Your task to perform on an android device: In the Kayak app, Search for The Mama Shelter Los Angeles Hotel. From September 1, 2023, to September 5, 2023, and reserve the City room (Medium Mama).
Image 0: 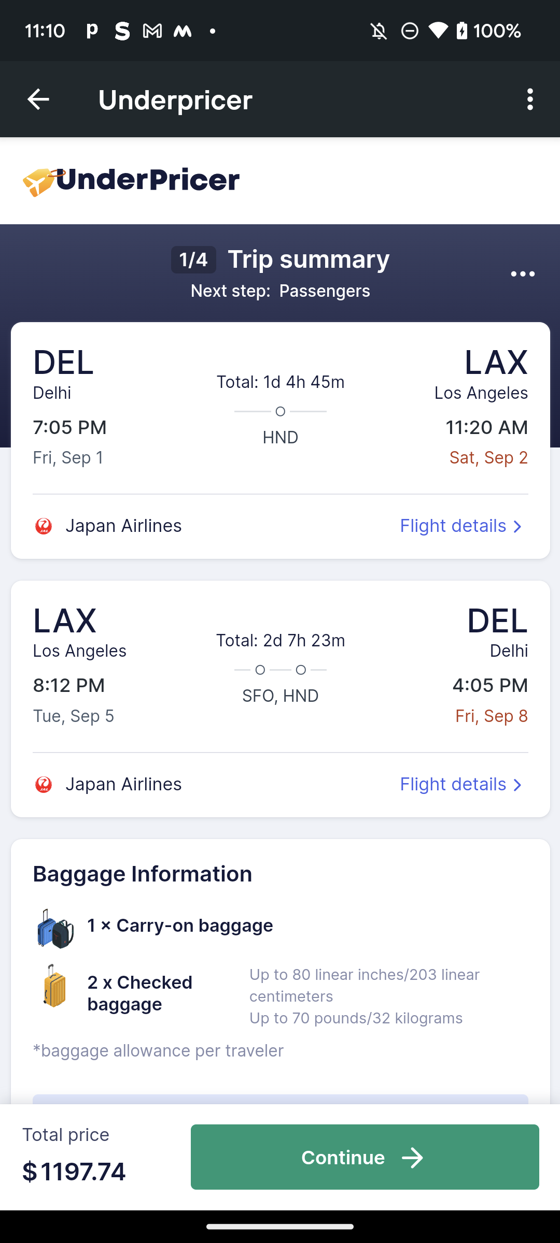
Click on the Arrow at the top-left of the screen
Step 0: click (38, 99)
Image 2: 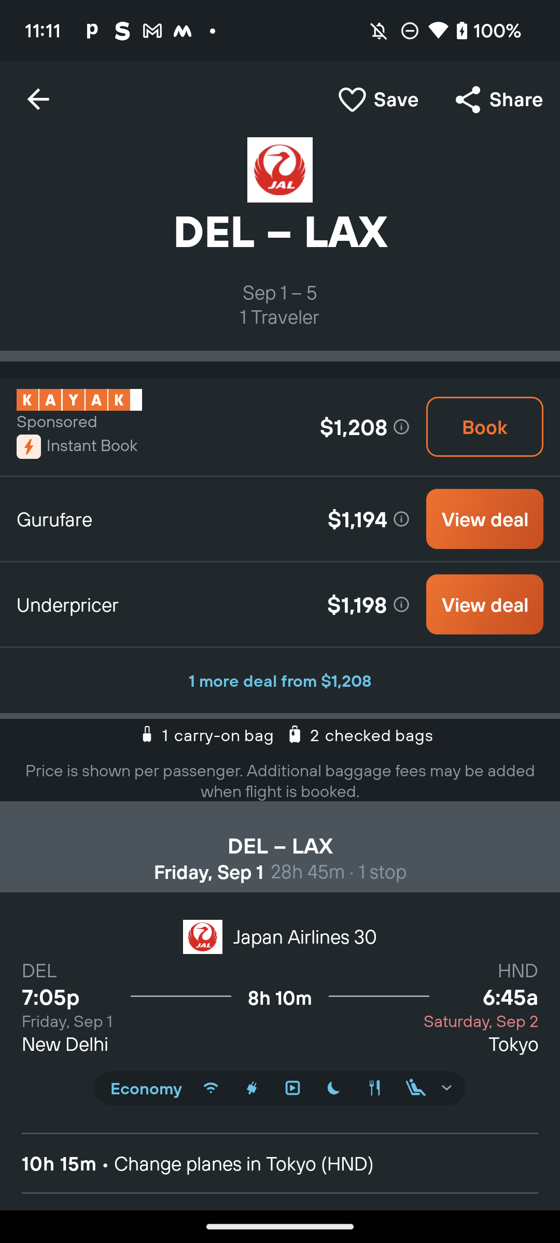
Go back to the Home screen
Step 2: press back button
Image 3: 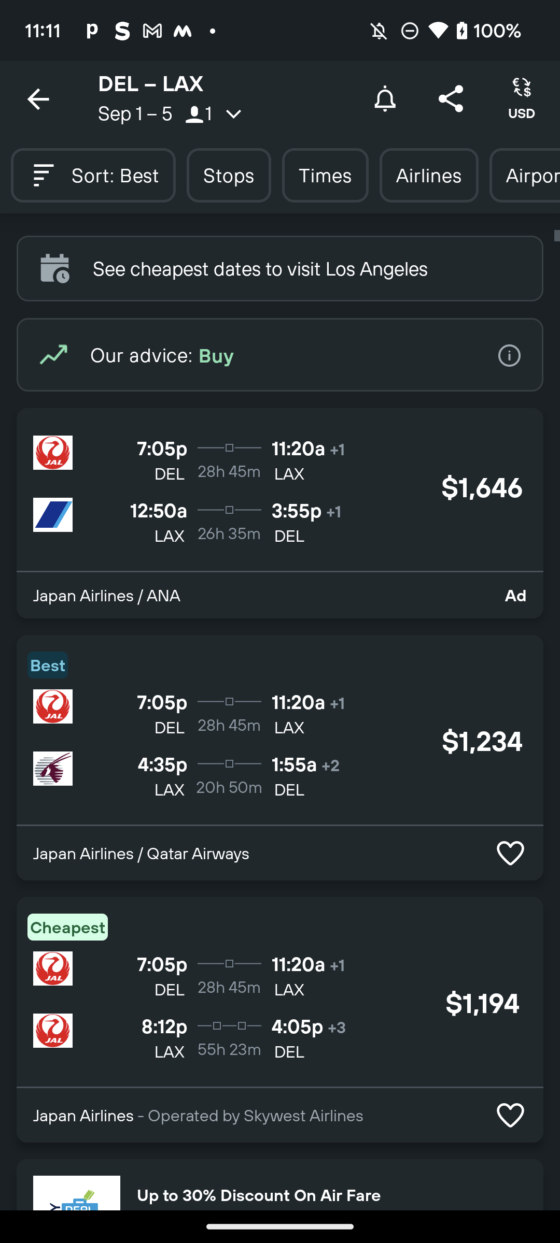
Go back to the Home screen
Step 3: press back button
Image 5: 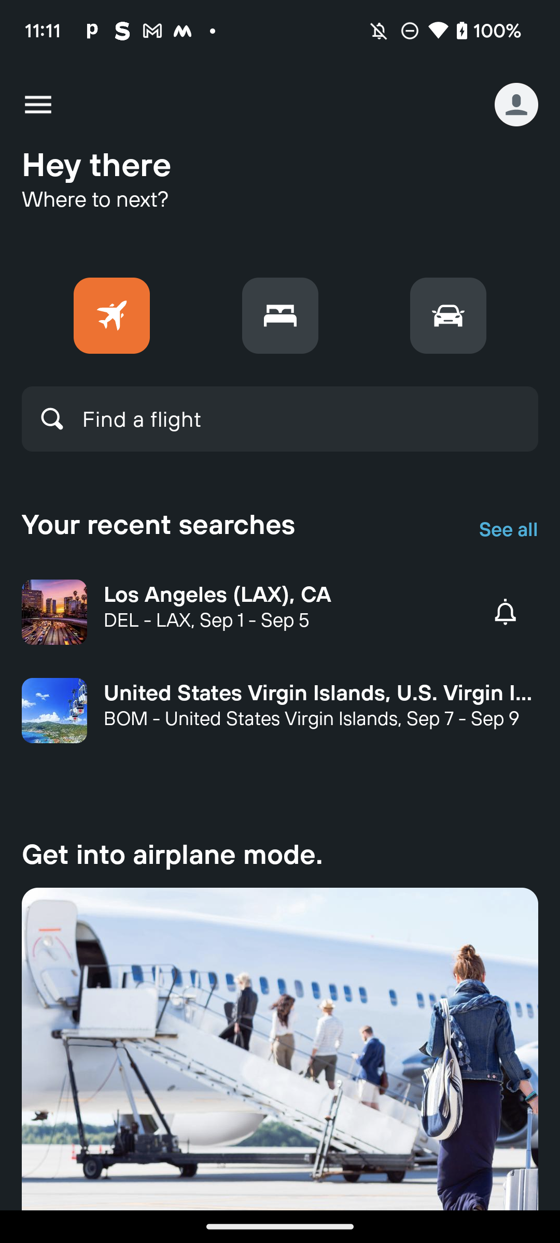
Click on the Bed icon at the top-middle of the screen
Step 5: click (280, 315)
Image 6: 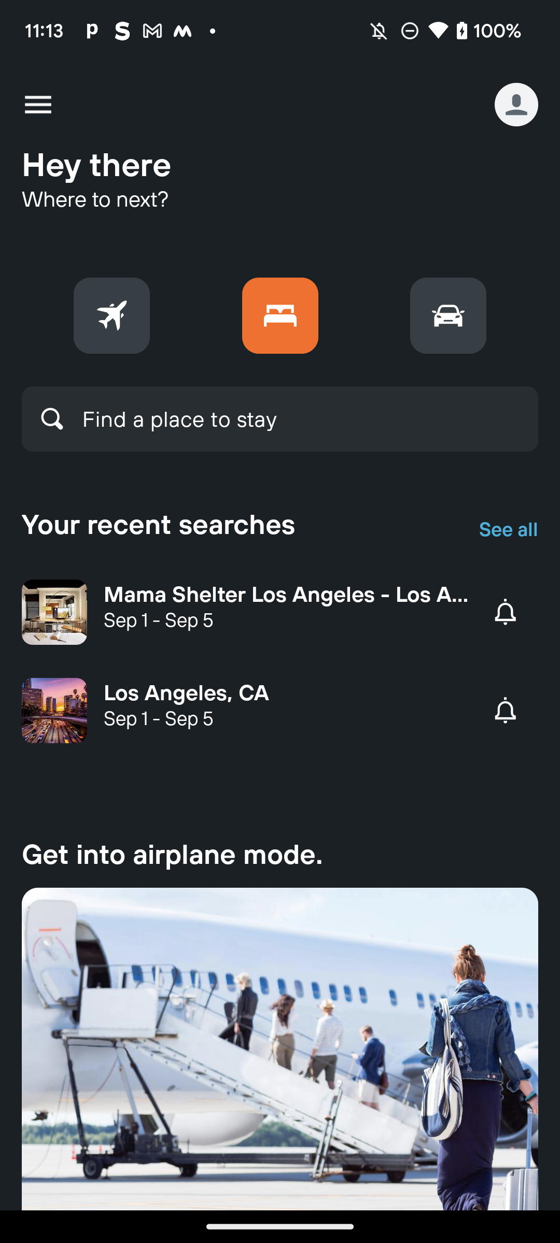
Click on the Find a place to stay search bar
Step 6: click (346, 428)
Image 7: 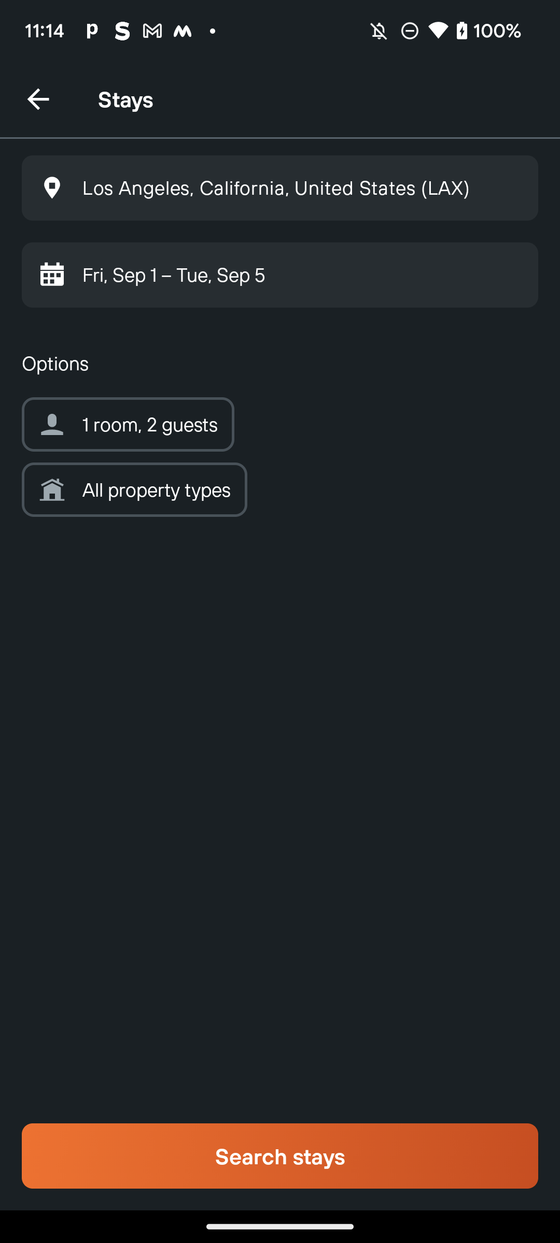
Click on the Search Stays button at the bottom of the screen
Step 7: click (280, 1156)
Image 8: 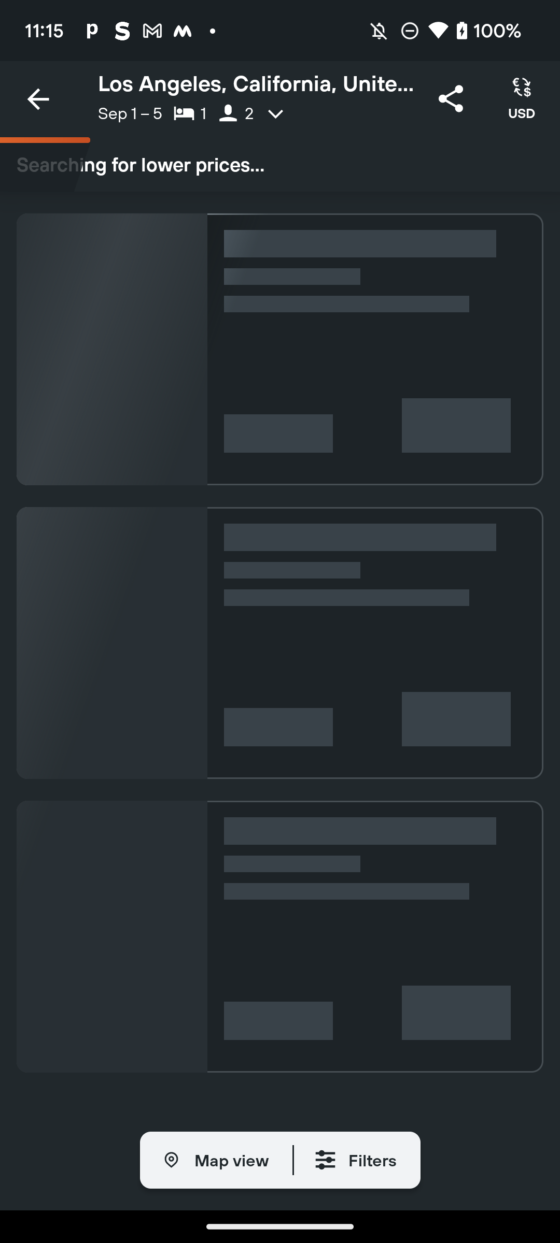
Click on the Search Stays button at the bottom of the screen
Step 8: wait
Image 9: 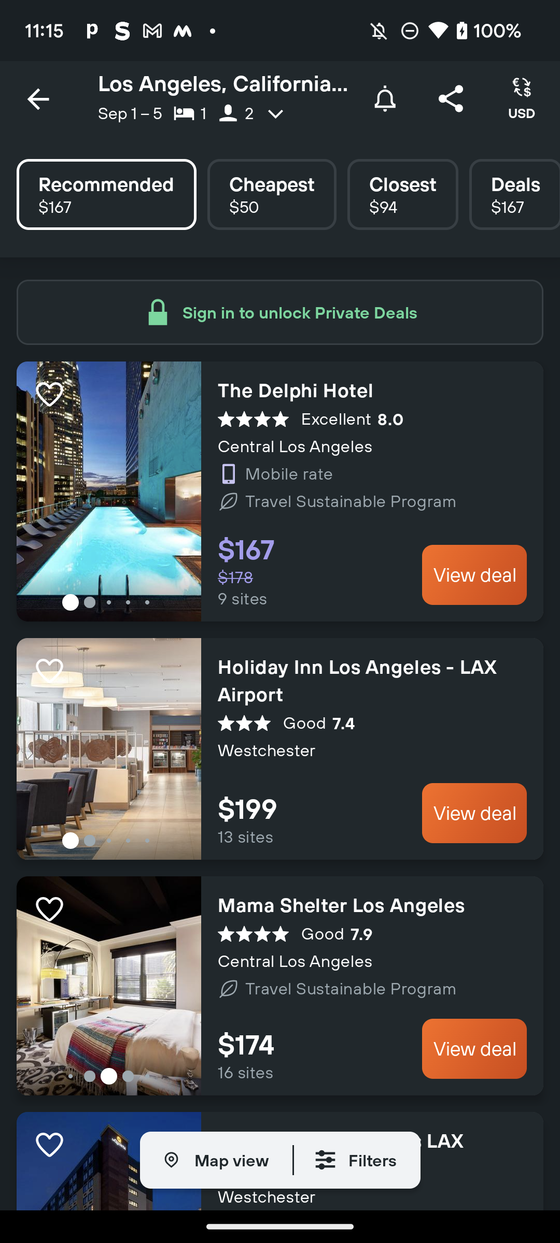
Click on the Mama Shelter Los Angeles Hotel suggestion
Step 9: click (323, 933)
Image 10: 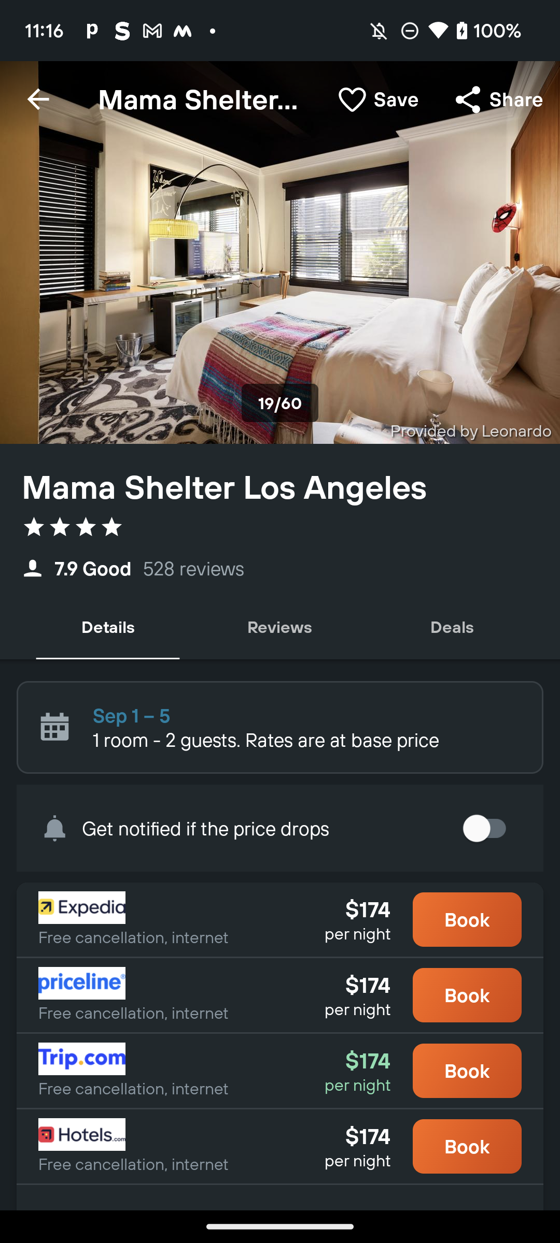
Click on any Book button
Step 10: click (467, 1146)
Image 11: 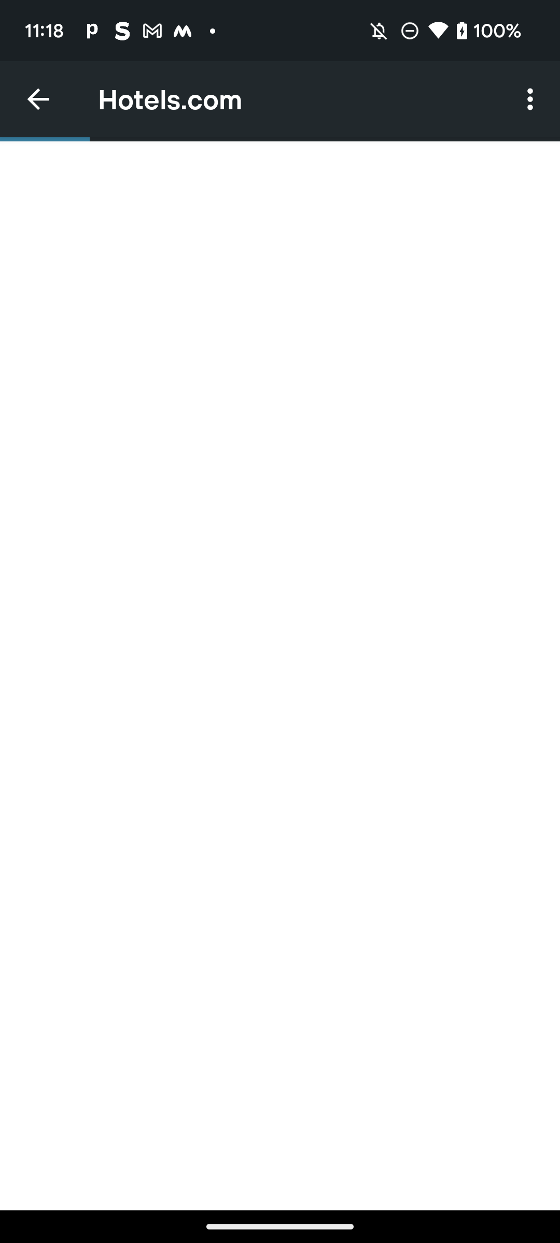
Click on any Book button
Step 11: wait
Image 12: 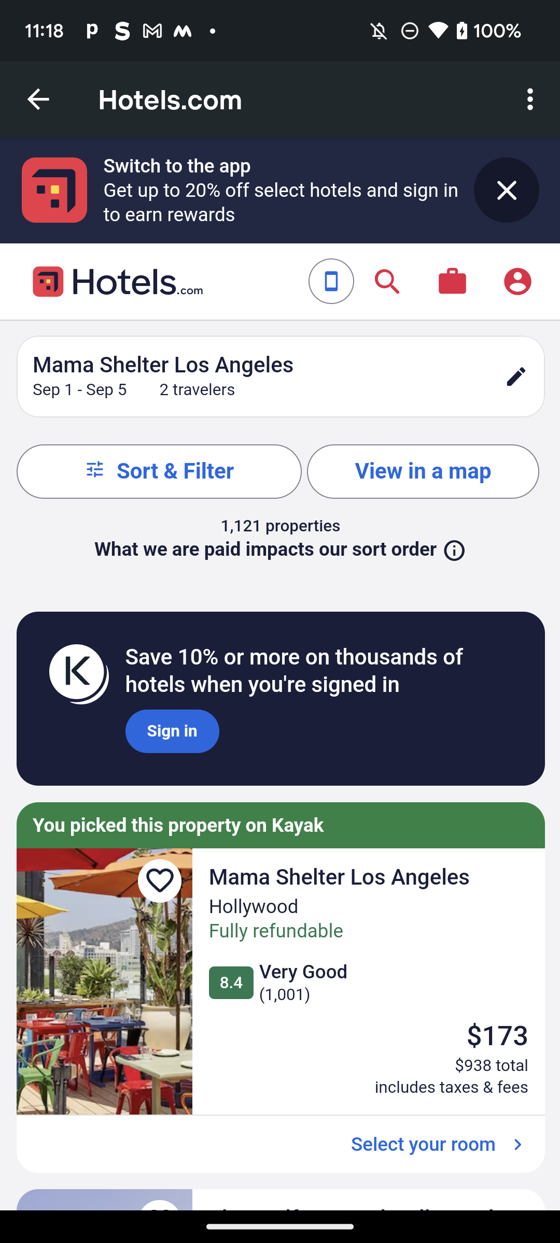
Click on the Mama Shelter Los Angeles Hotel.
Step 12: click (368, 931)
Image 13: 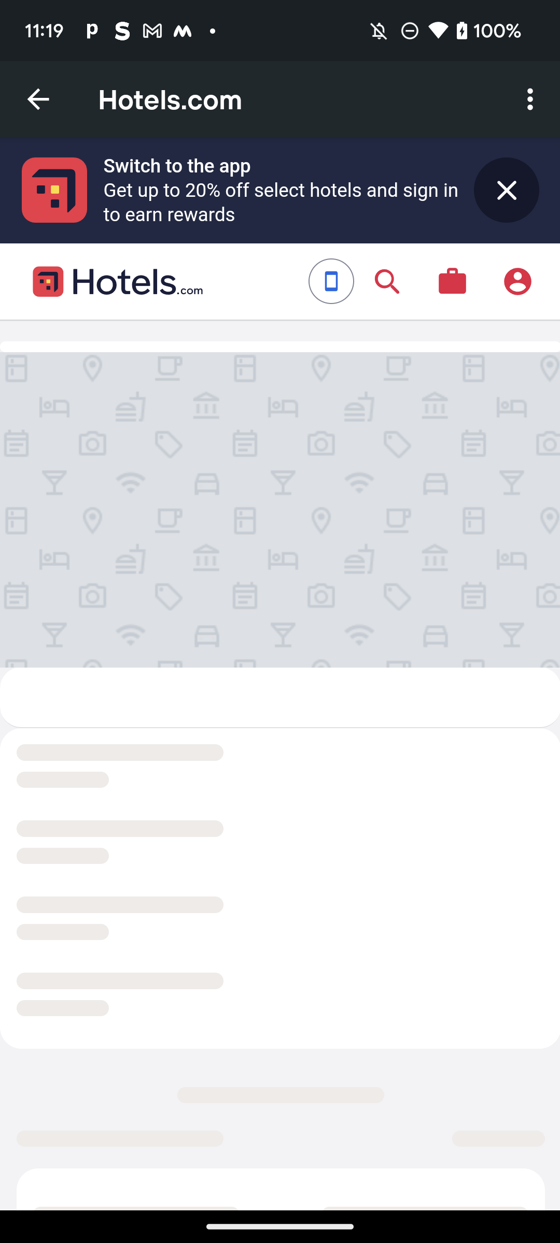
Click on the Mama Shelter Los Angeles Hotel.
Step 13: wait
Image 14: 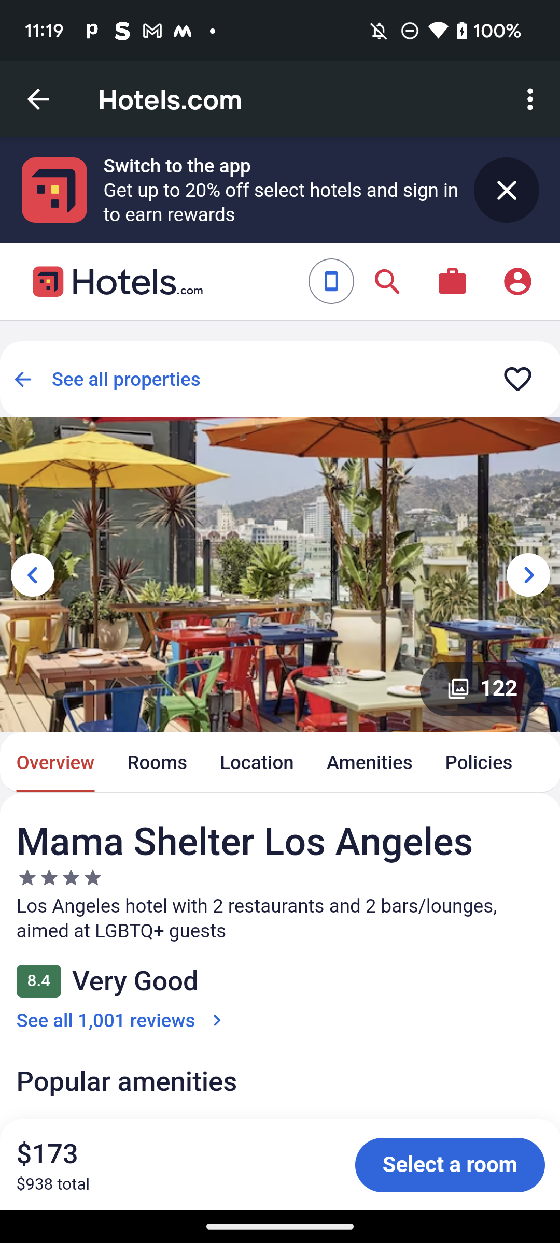
Click on the Select a room button at the bottom of the screen
Step 14: click (449, 1165)
Image 15: 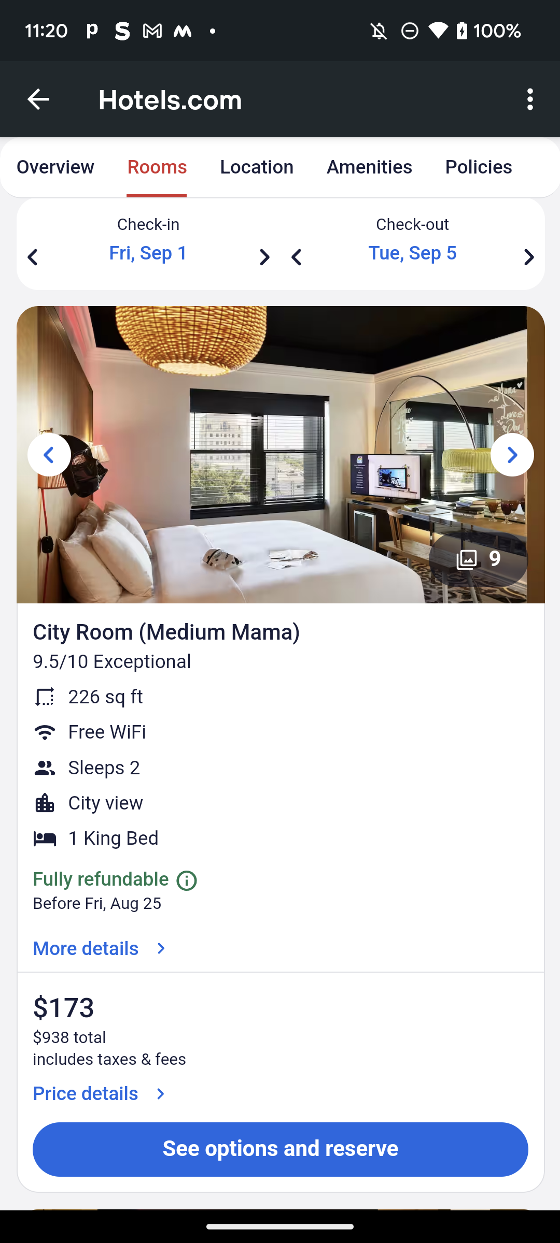
Click on the See option and reserve button at the bottom of the screen
Step 15: click (281, 1150)
Image 16: 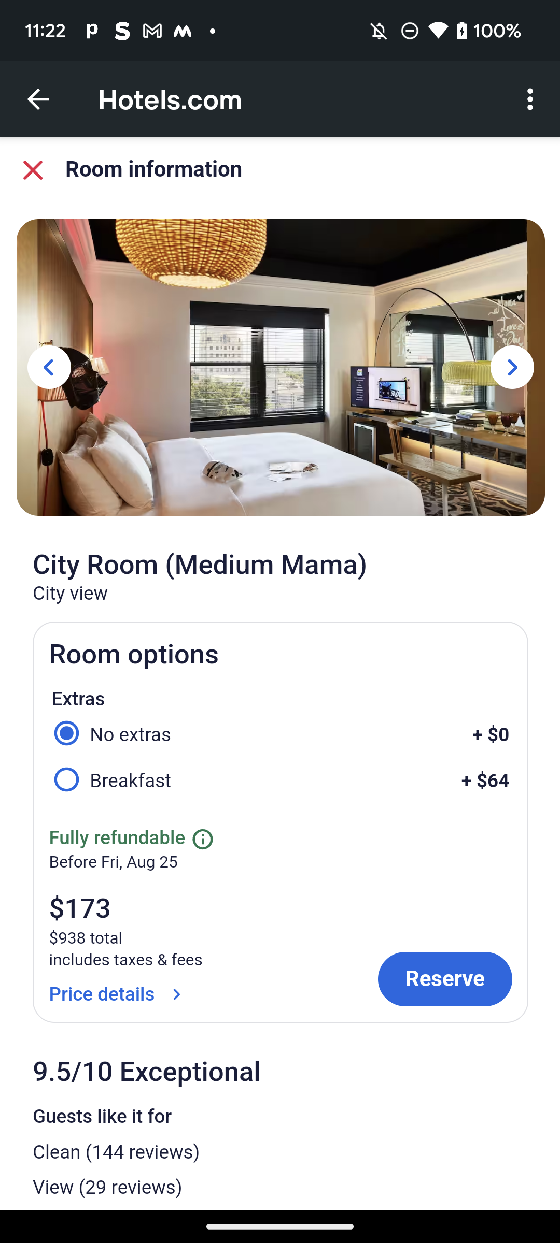
Click on the Reserve Button 
Step 16: click (444, 979)
Image 17: 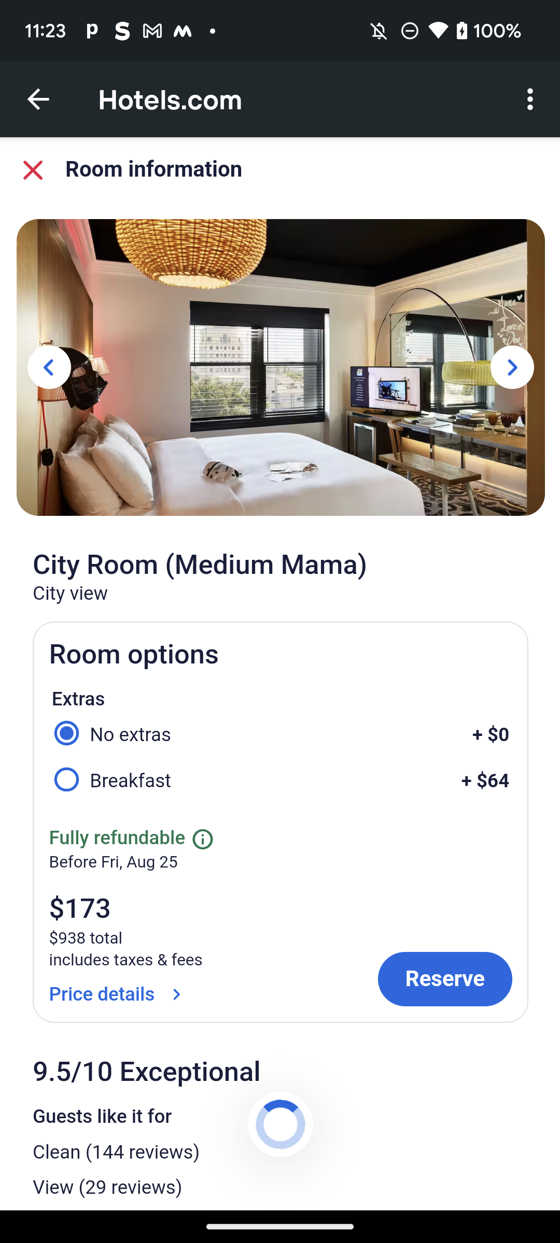
Click on the Reserve Button 
Step 17: wait